Your task to perform on an android device: I want to buy a nike sports tshirt in S size, therefore I'll search for it
Image 0: 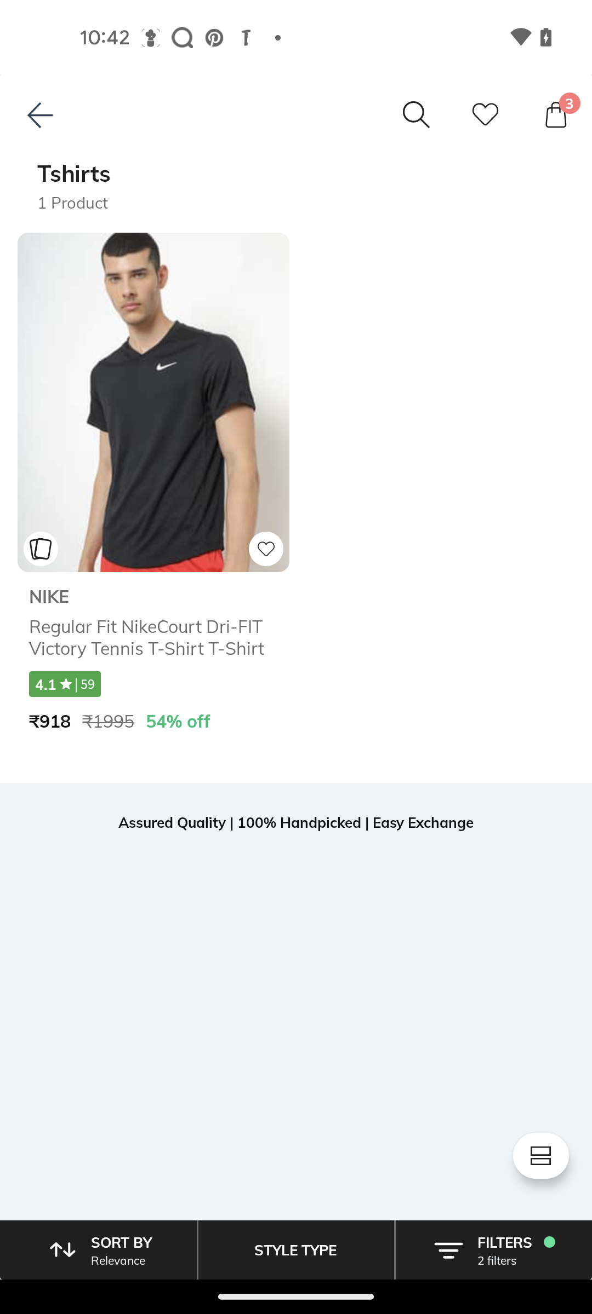
click on the filters
Step 0: click (505, 1242)
Image 1: 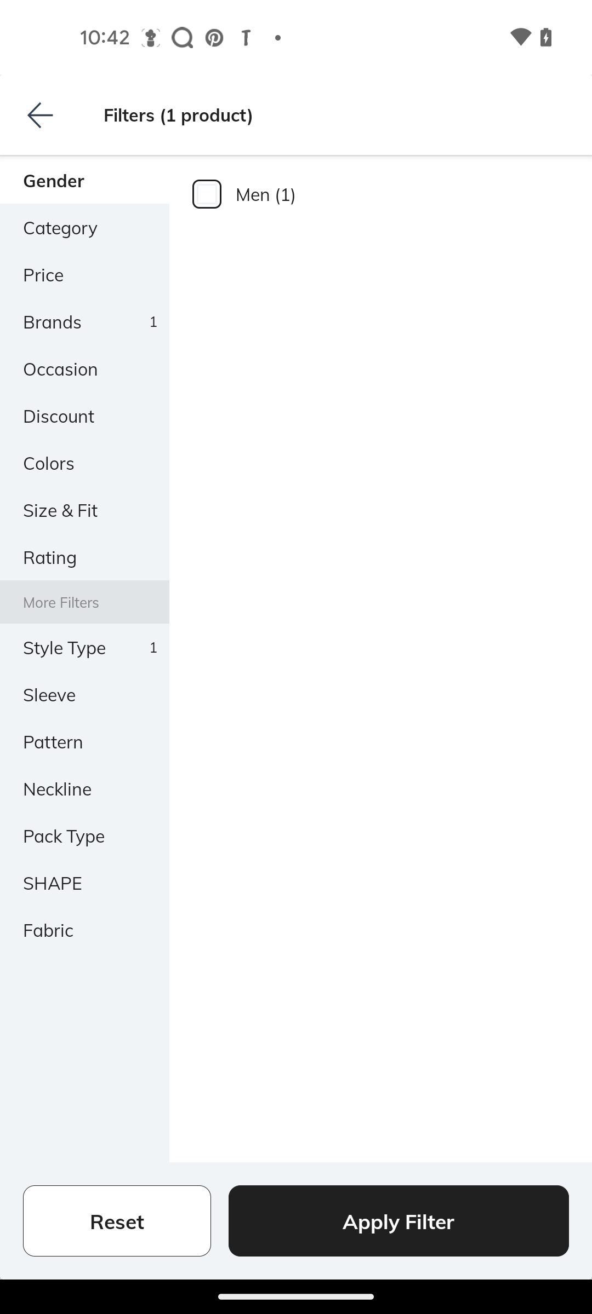
click on the size & fit
Step 1: click (60, 510)
Image 2: 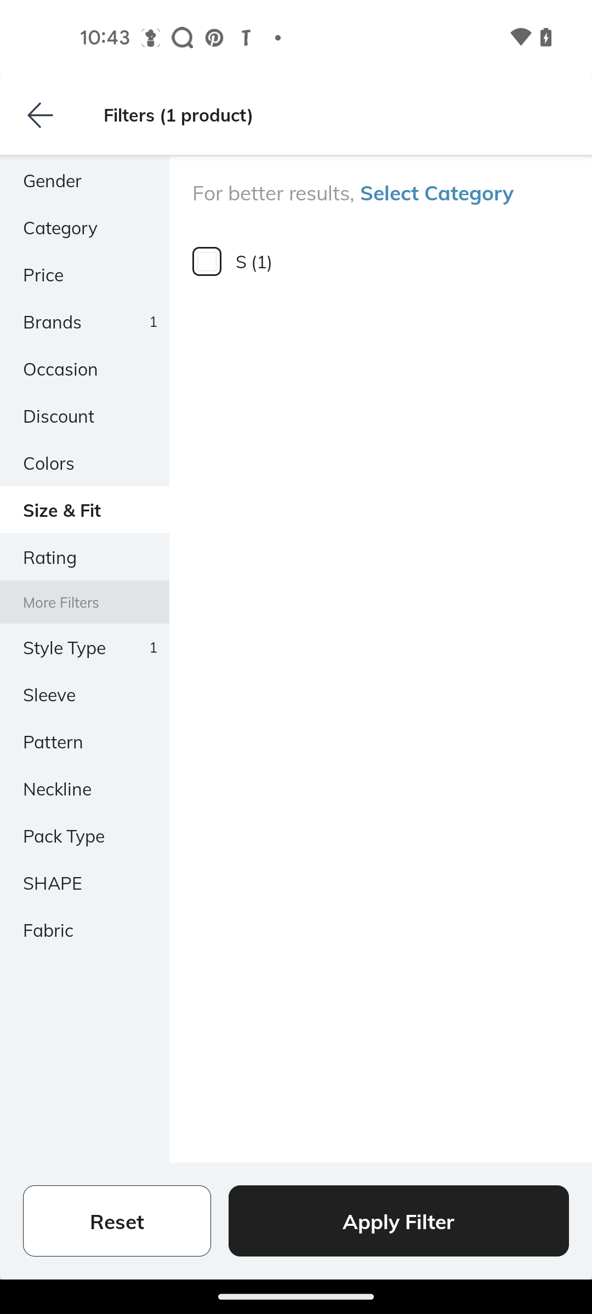
click on the S size
Step 2: click (380, 261)